Your task to perform on an android device: Open the Setting app, and under System Options, set the date and time automatically on the device by clicking on the toggle button for Automatic.
Image 0: 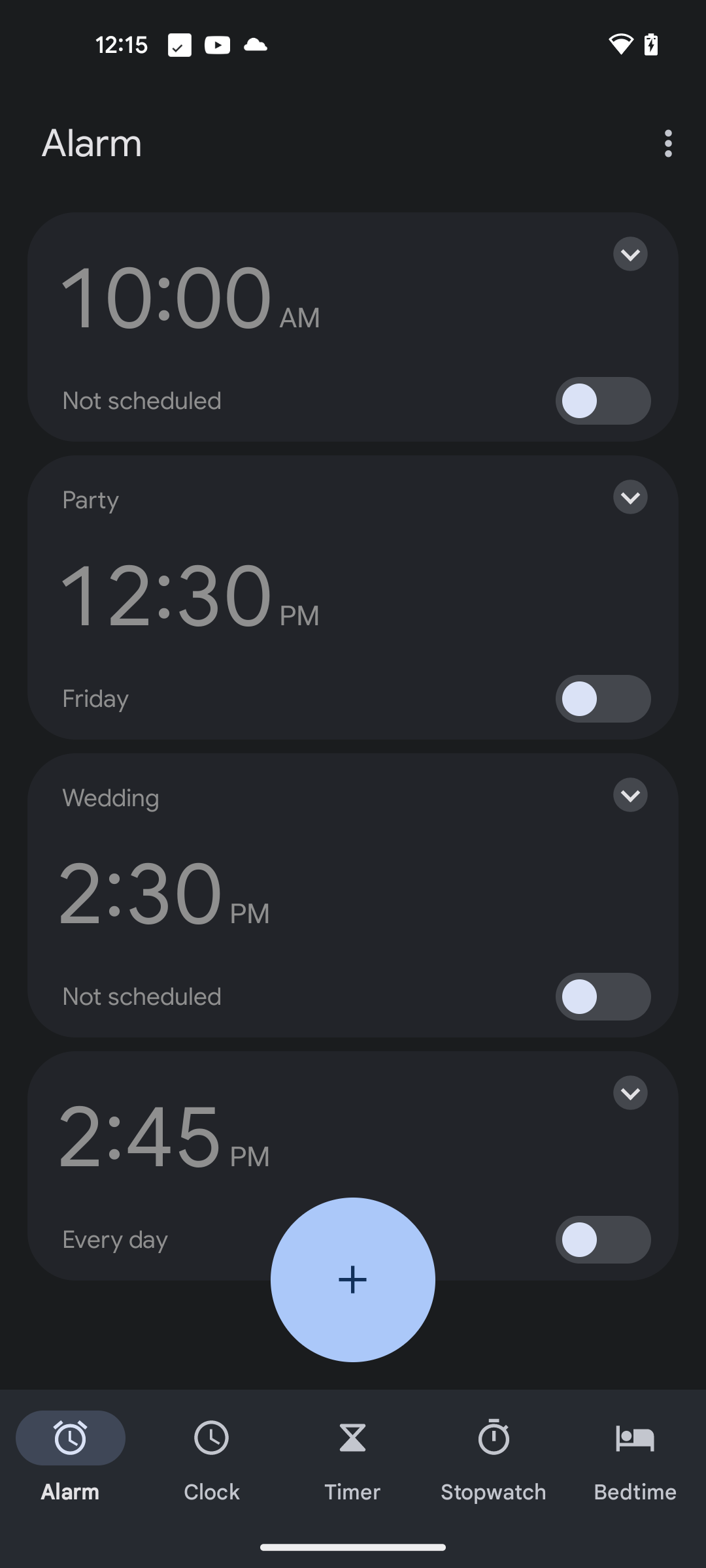
Open Settings App
Step 0: open app "Settings"
Image 1: 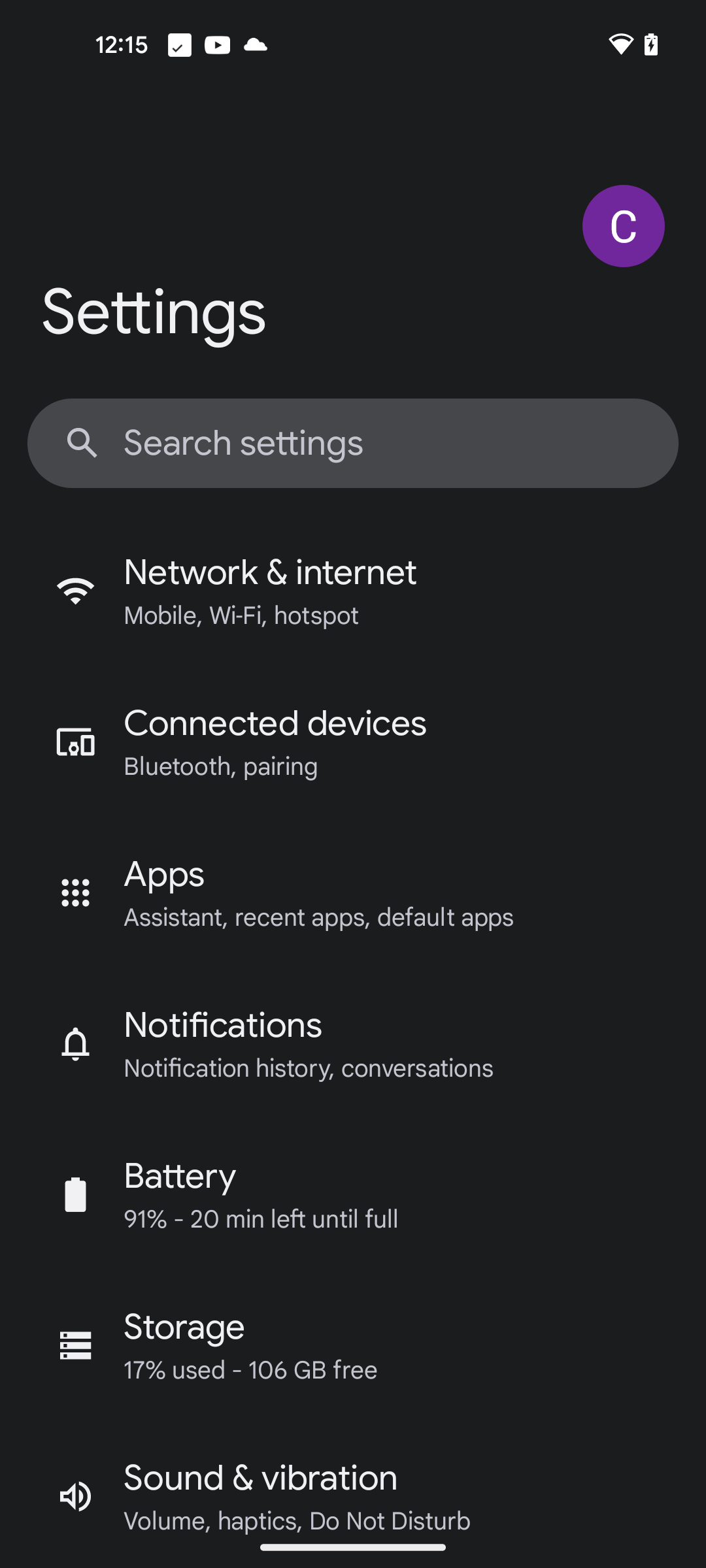
Scroll down to View System option
Step 1: scroll down
Image 2: 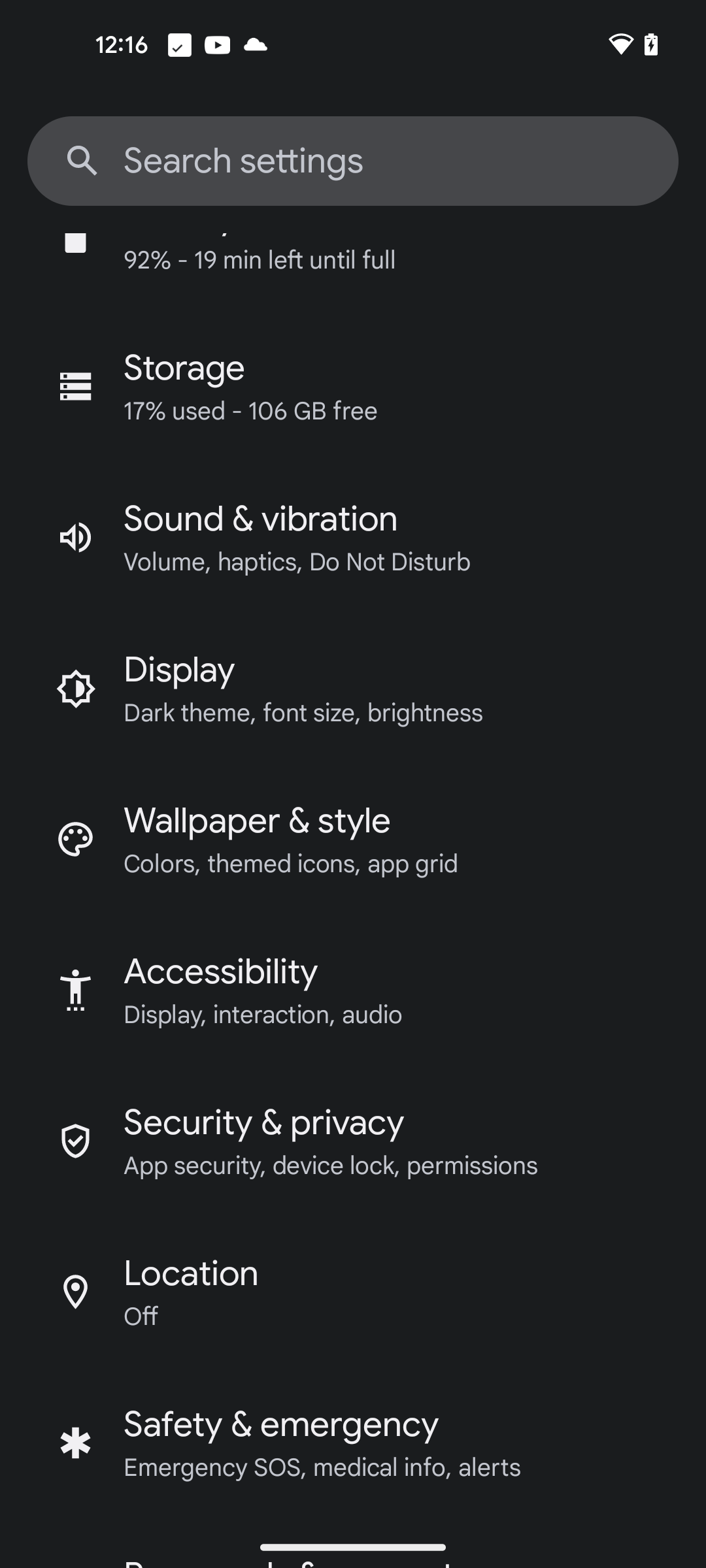
Scroll down to View System option
Step 2: scroll down
Image 3: 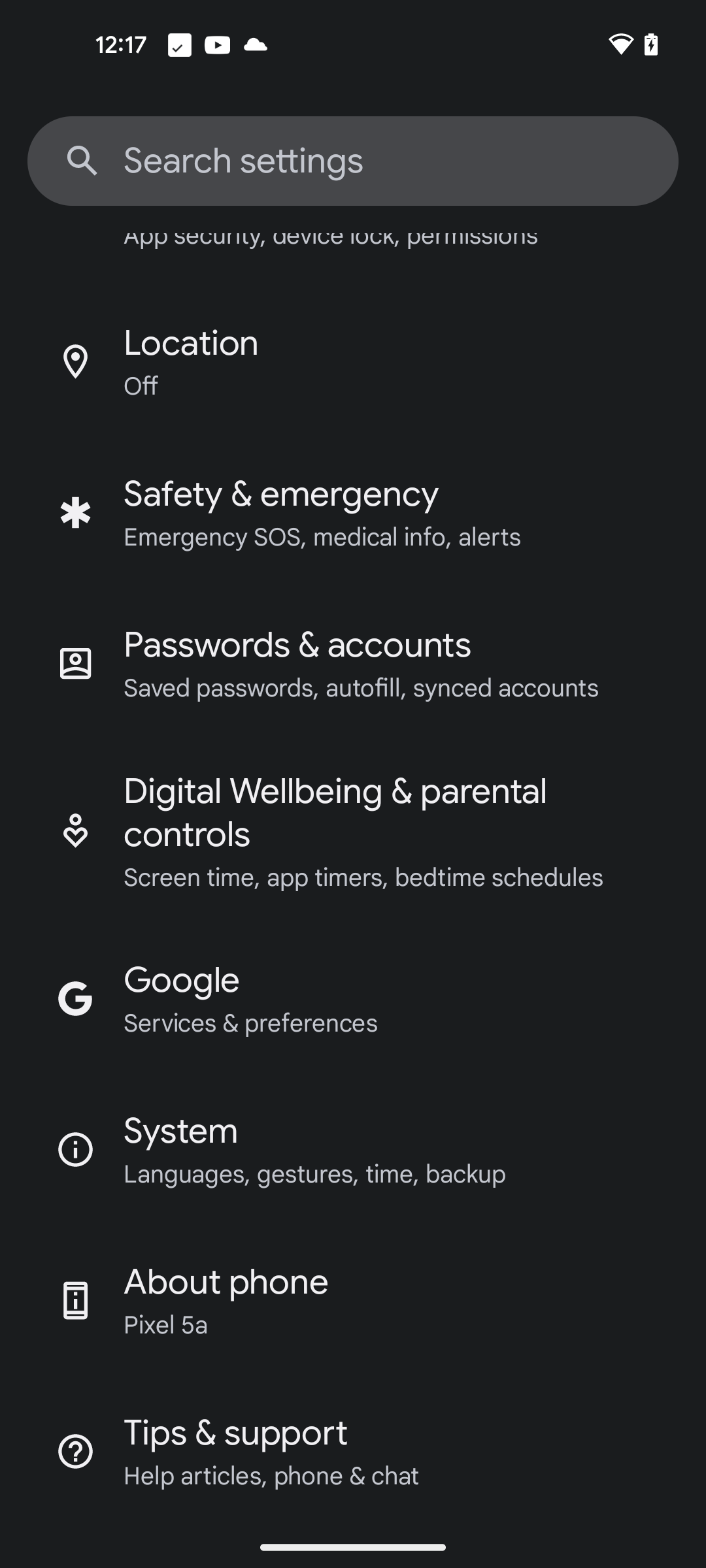
Click on the System option
Step 3: click (401, 1149)
Image 4: 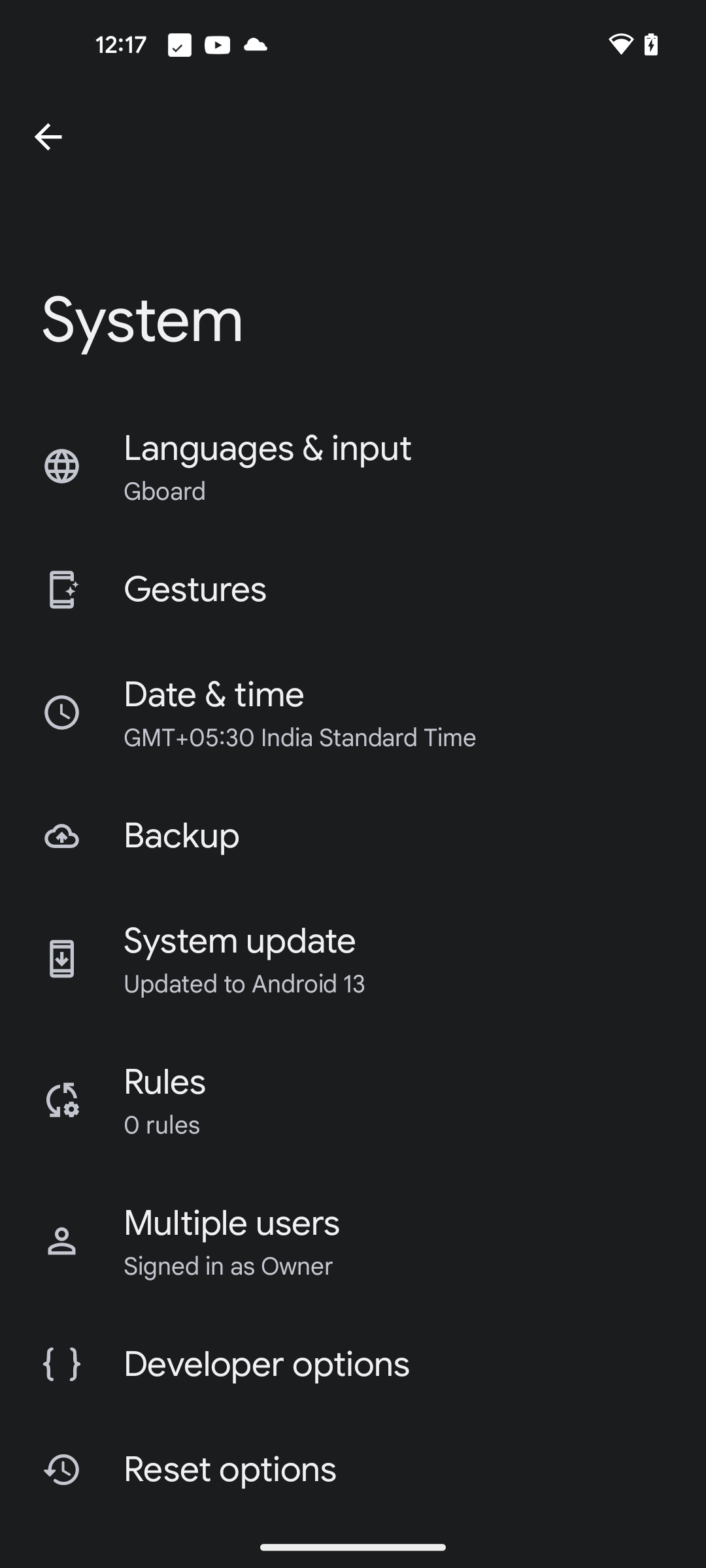
Click on the Date & time option
Step 4: click (401, 713)